Your task to perform on an android device:  I will filter my task of buying hiking boots and camping gear by the due date of November 18 in the TickTick app.
Image 0: 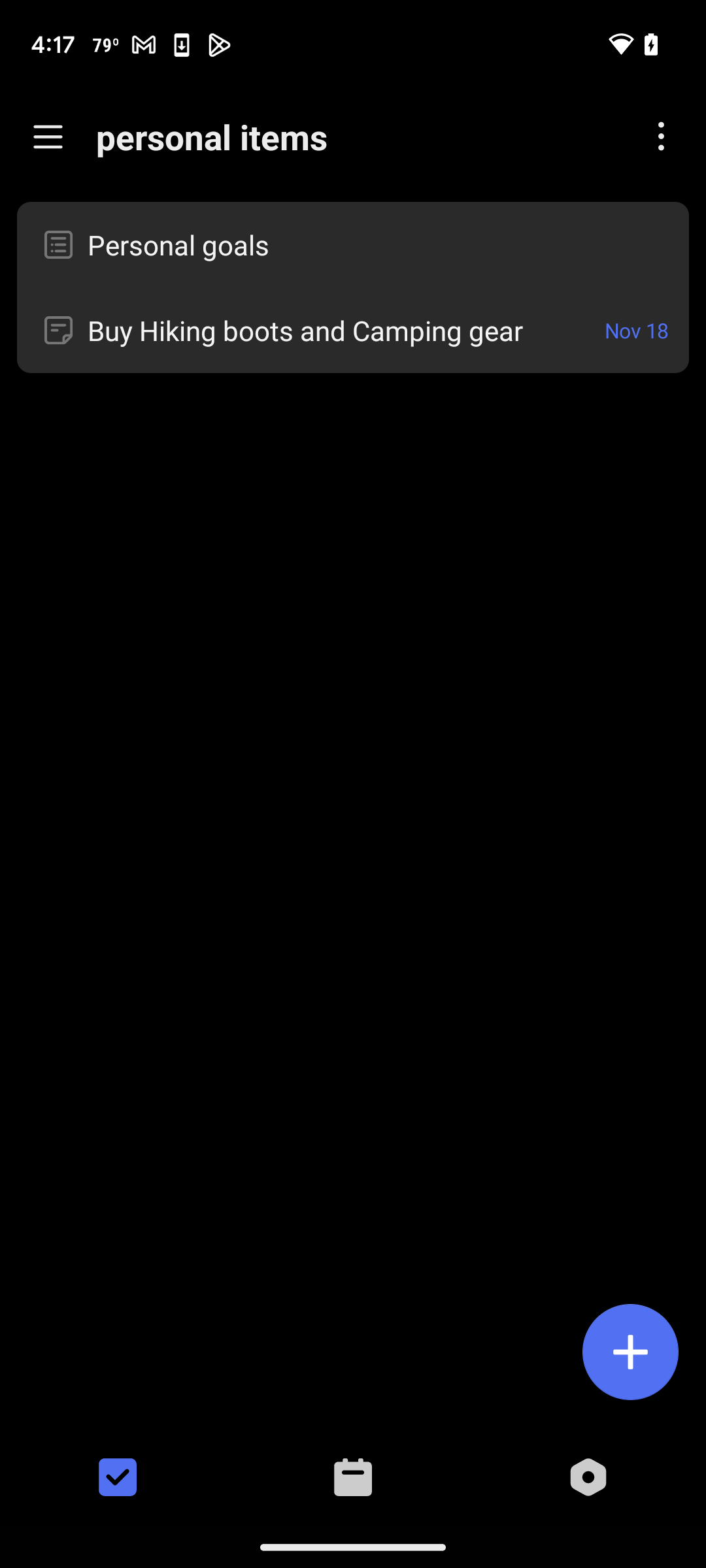
Click on the more options icon
Step 0: click (650, 135)
Image 1: 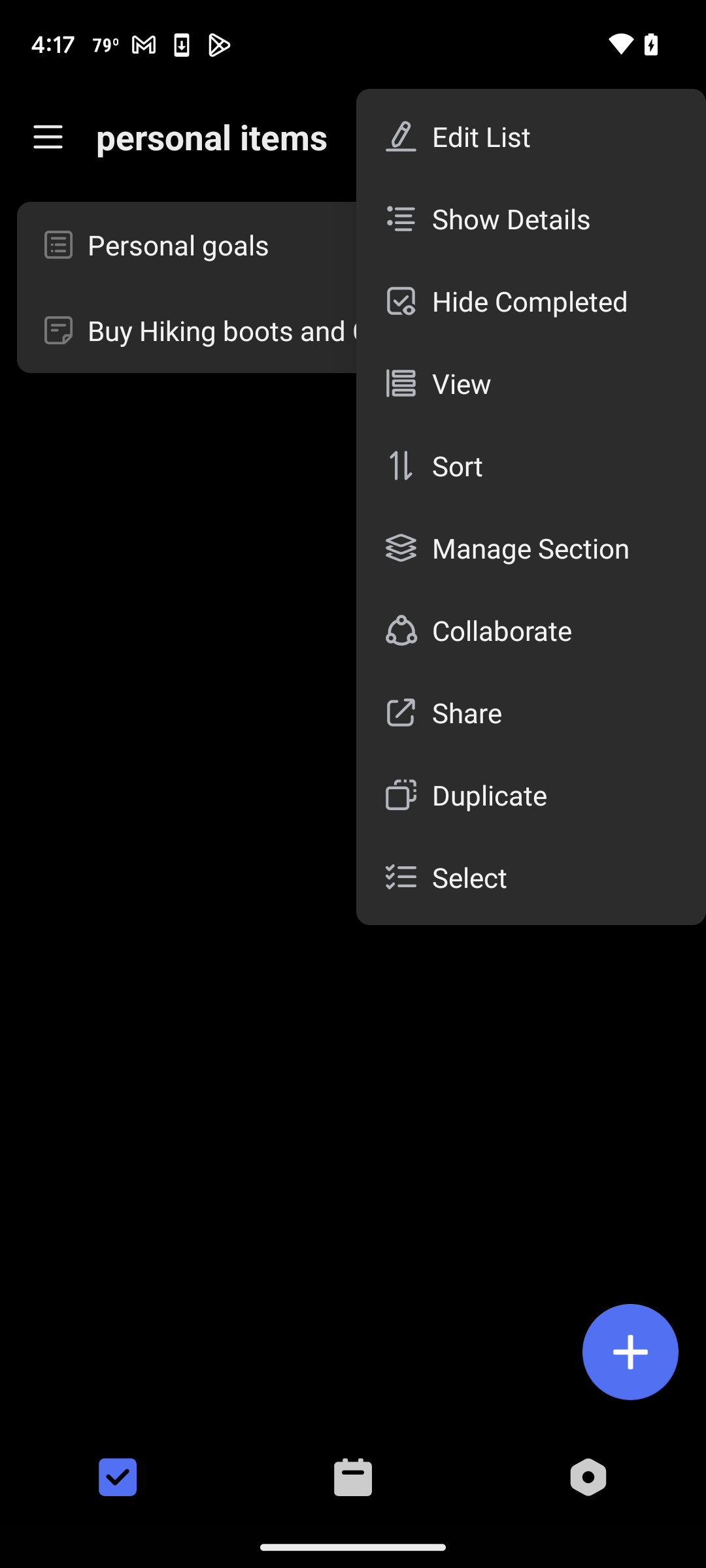
Click on sort
Step 1: click (552, 465)
Image 2: 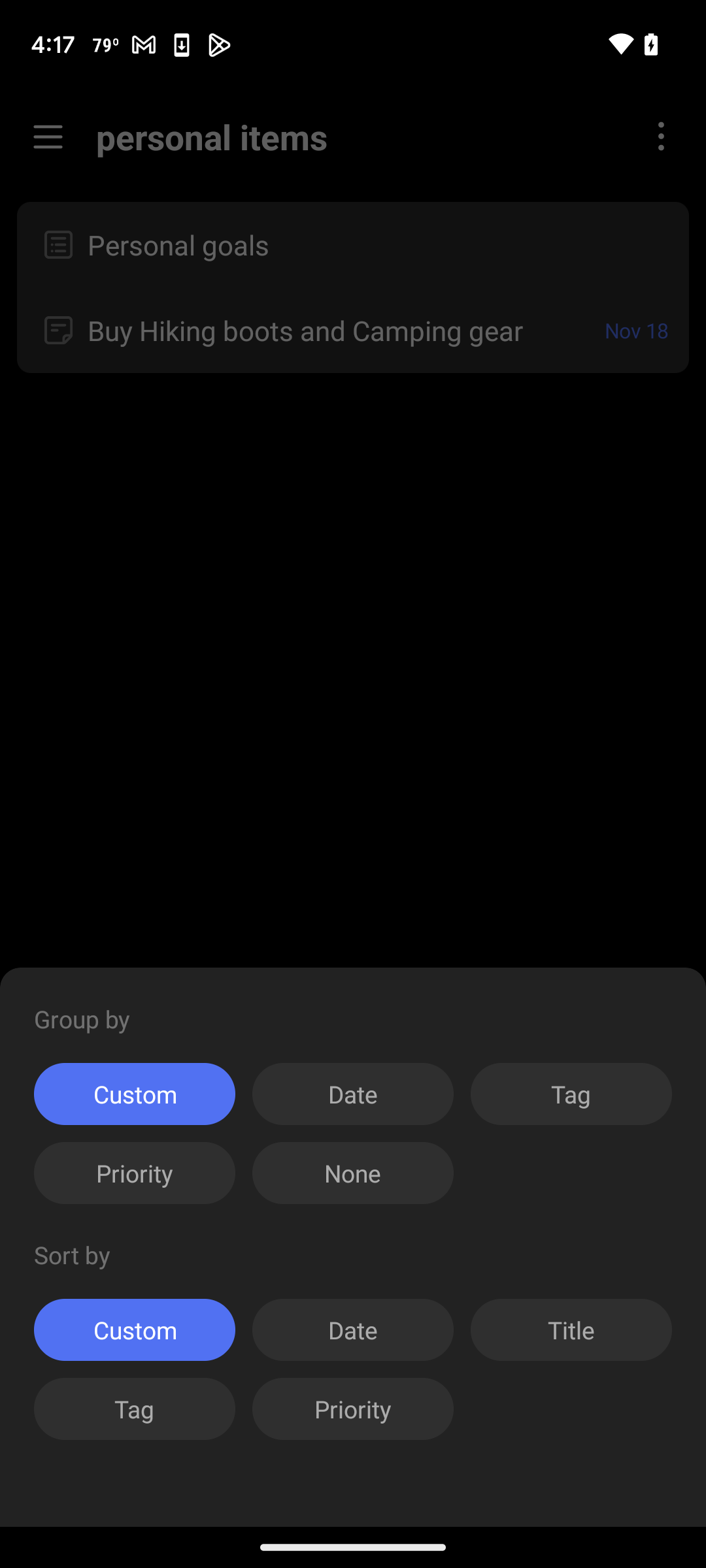
Click on date
Step 2: click (352, 1330)
Image 3: 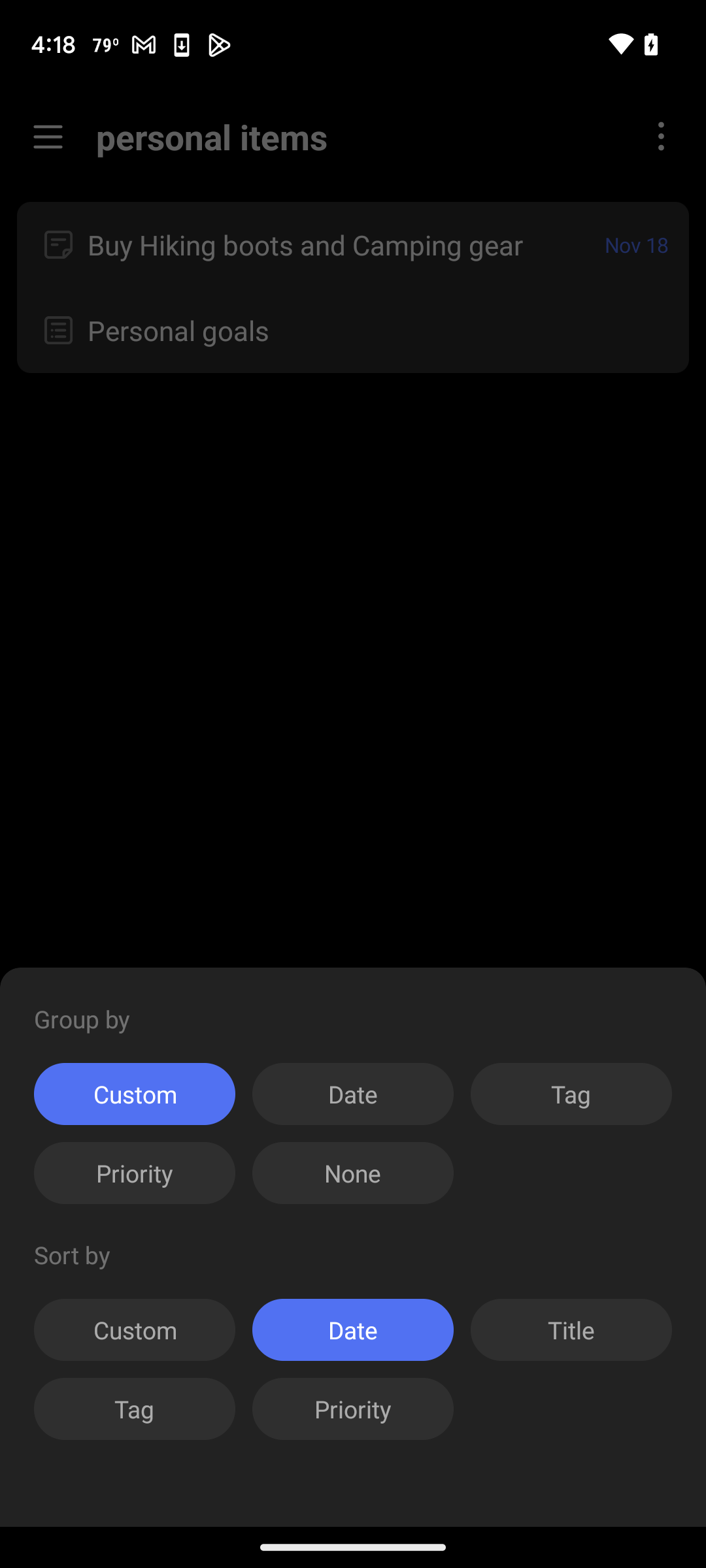
Click on date
Step 3: press back button